Your task to perform on an android device: On the Skyscanner app, show me the tips about how to pick the cheapest day to travel.
Image 0: 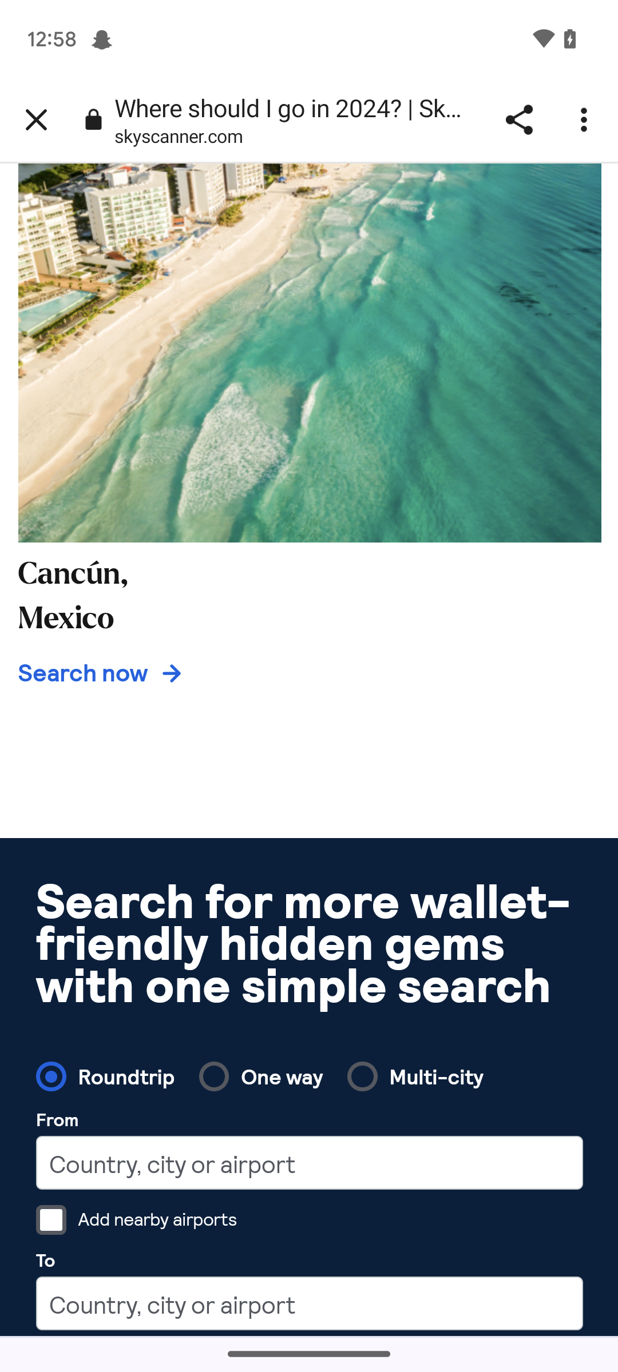
Scroll up until you find the - pick the cheapest day to travel.
Step 0: scroll down
Image 1: 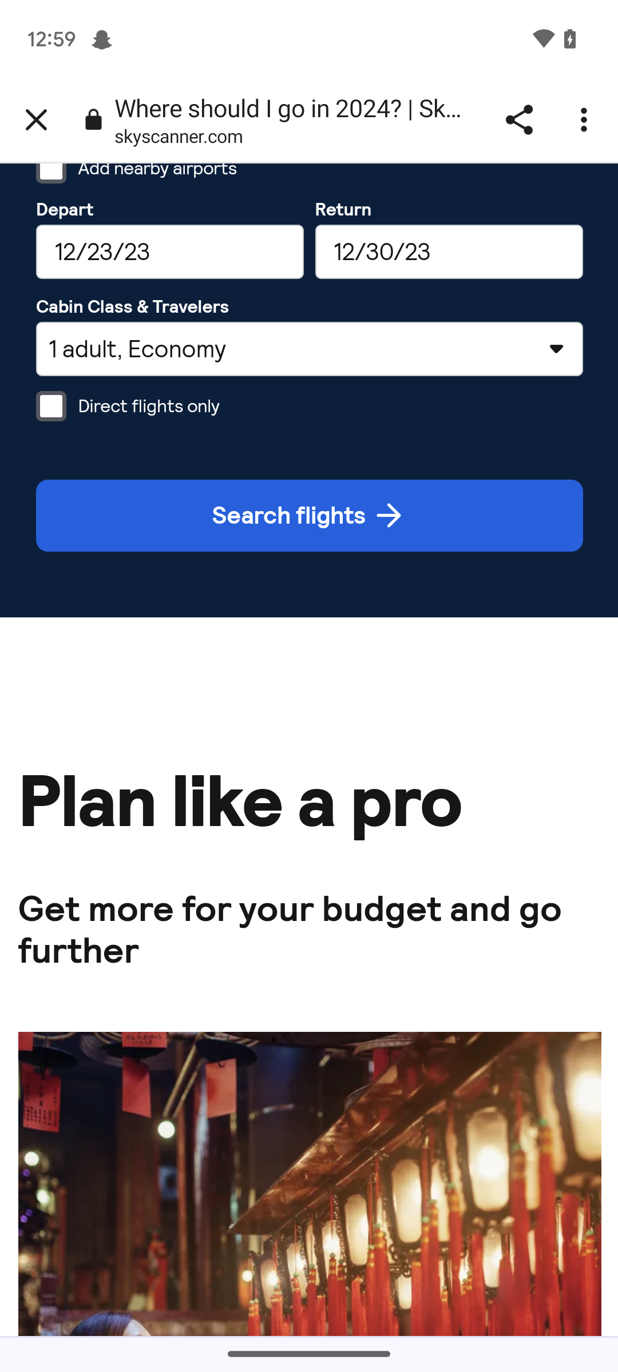
Scroll up until you find the - pick the cheapest day to travel.
Step 1: scroll down
Image 2: 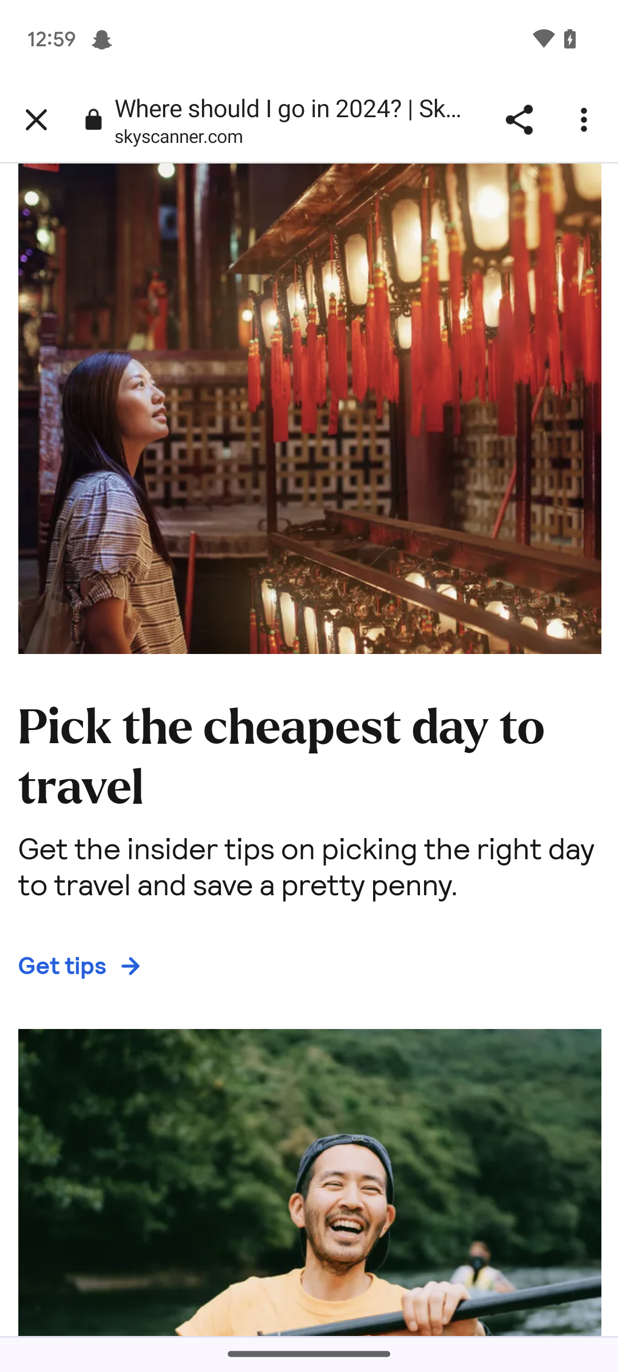
Click on the Get tips below the image description.
Step 2: click (62, 966)
Image 3: 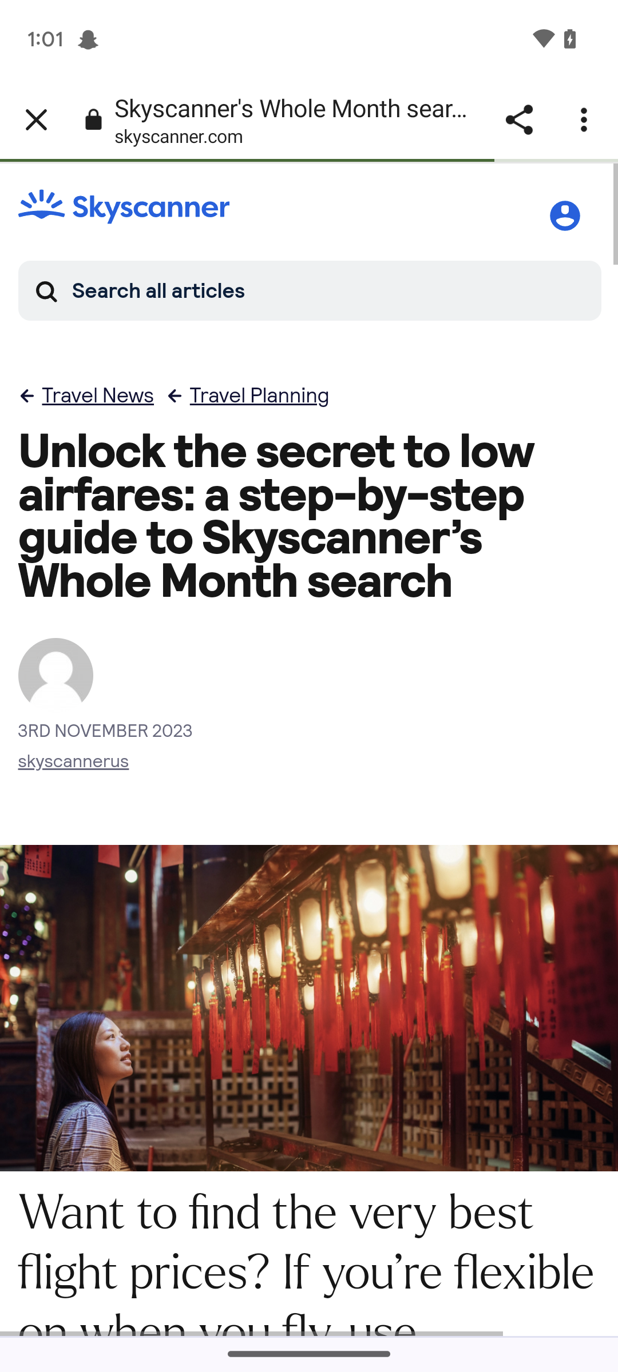
Scroll up to view.
Step 3: scroll down
Image 4: 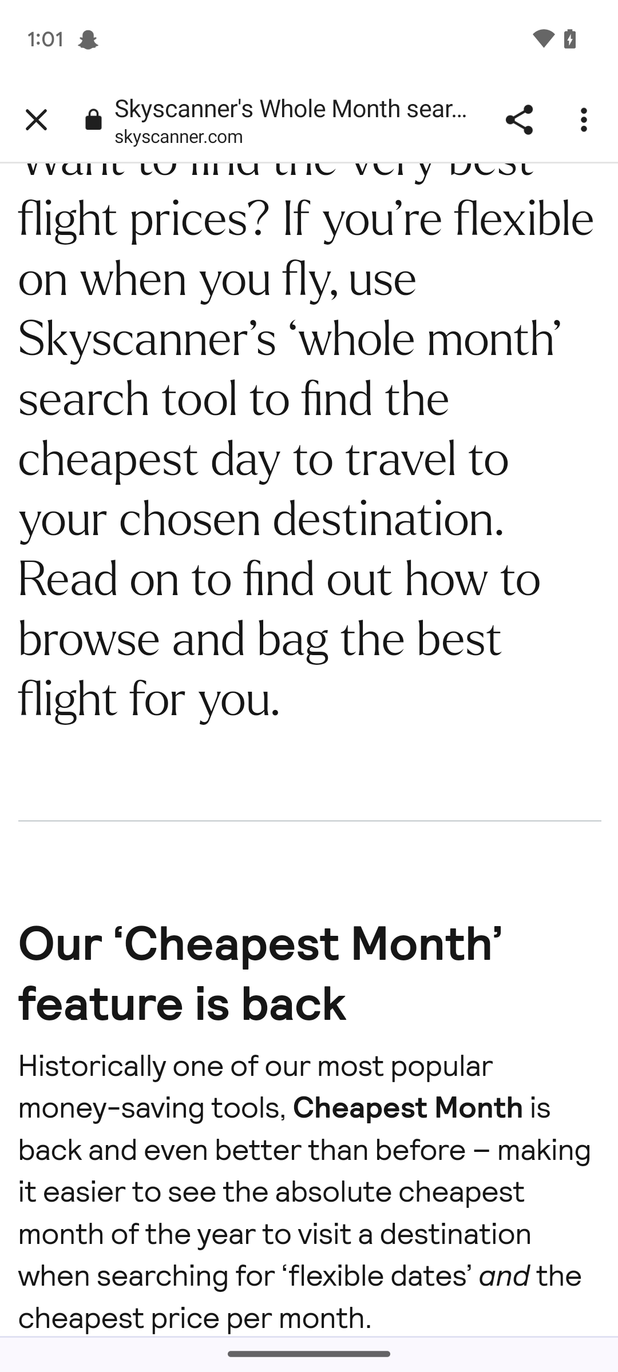
Scroll up to view.
Step 4: scroll down
Image 5: 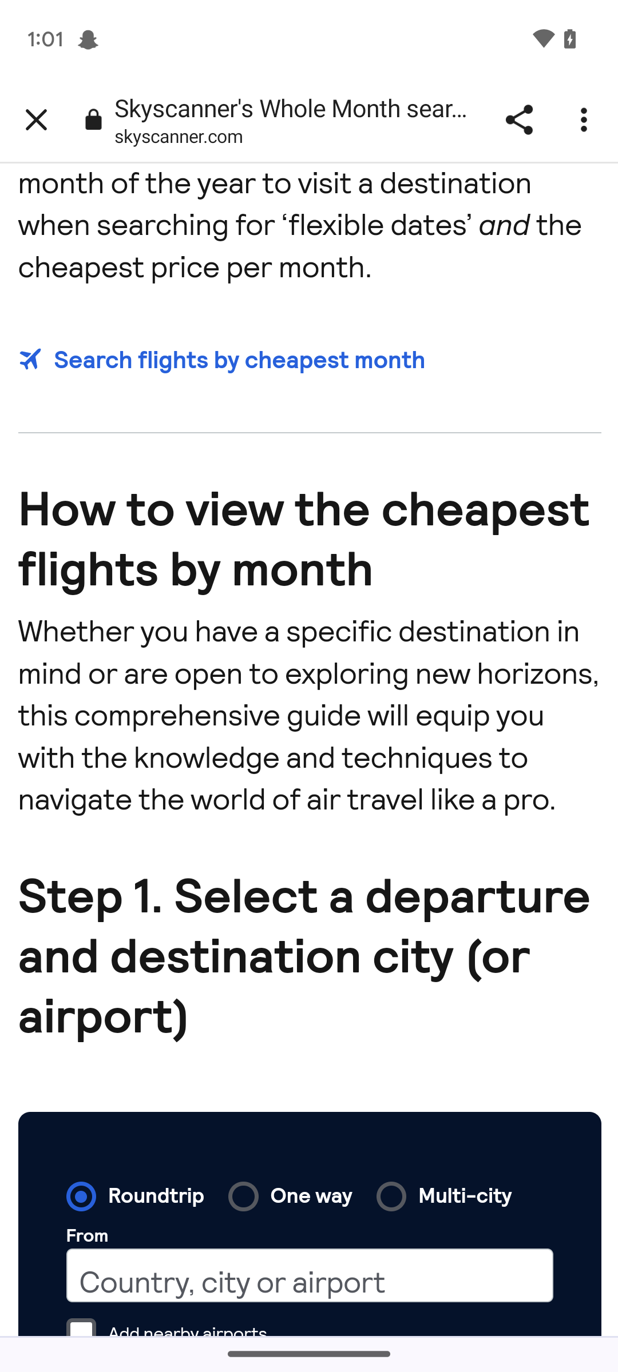
Scroll up to view.
Step 5: scroll down
Image 6: 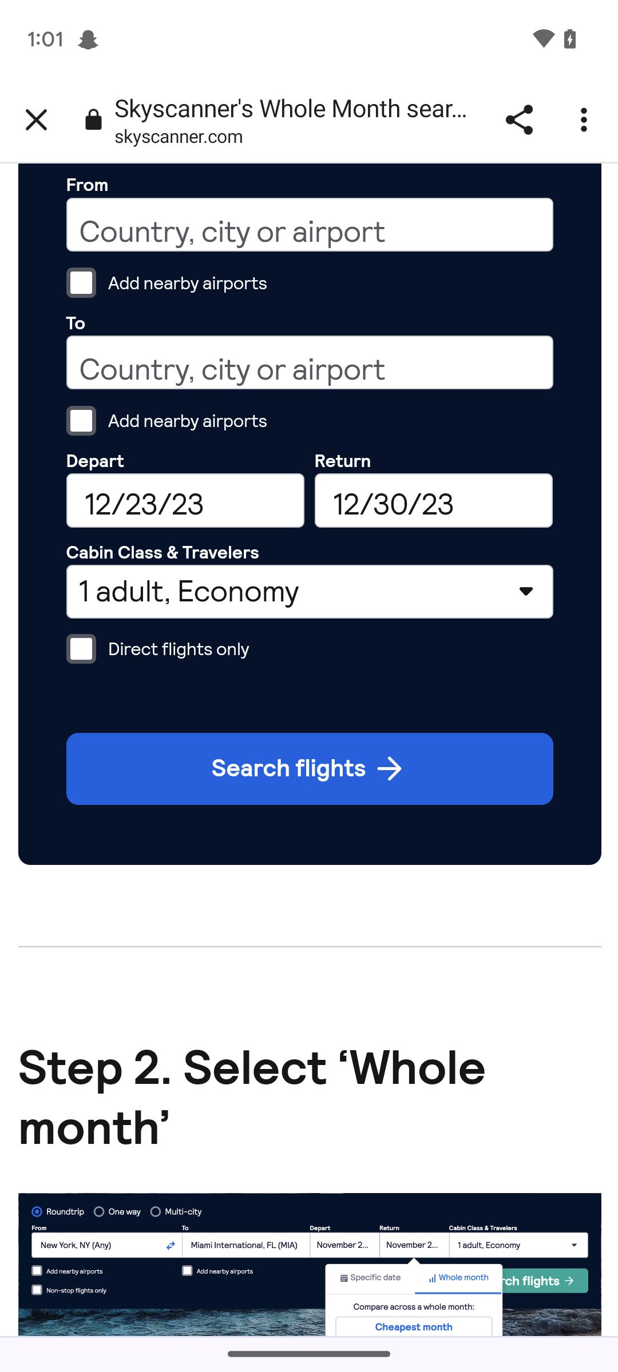
Scroll up to view.
Step 6: scroll down
Image 7: 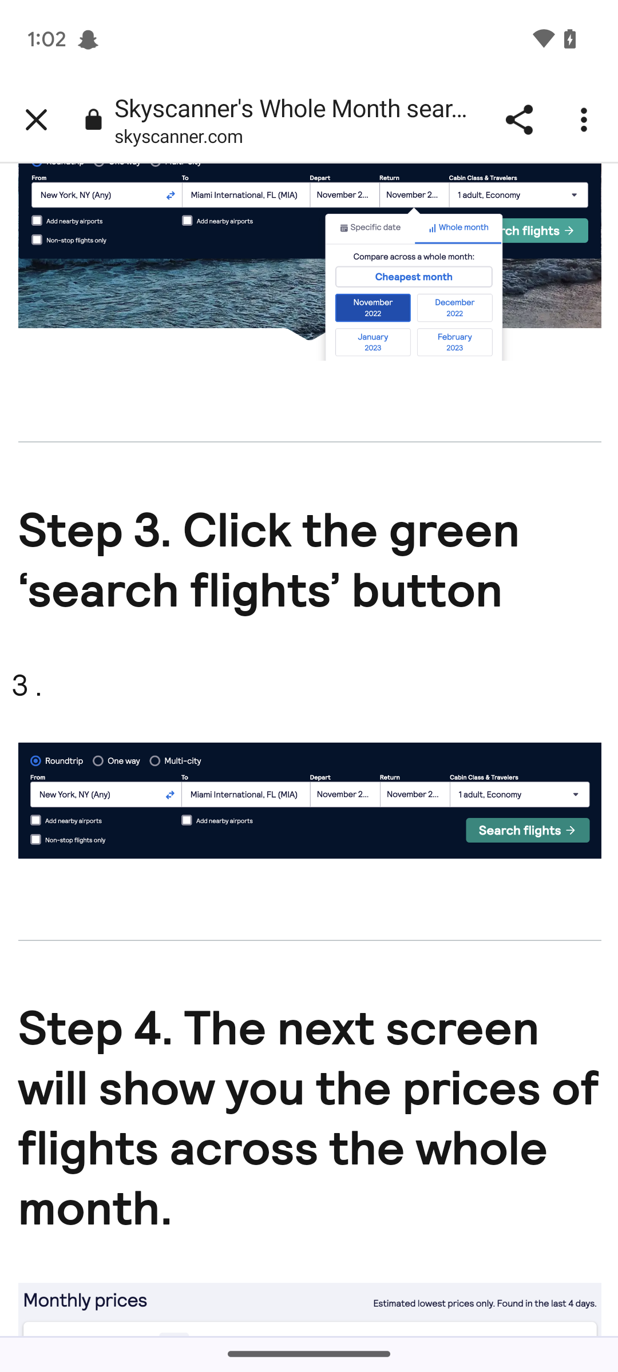
Scroll up to view.
Step 7: scroll down
Image 8: 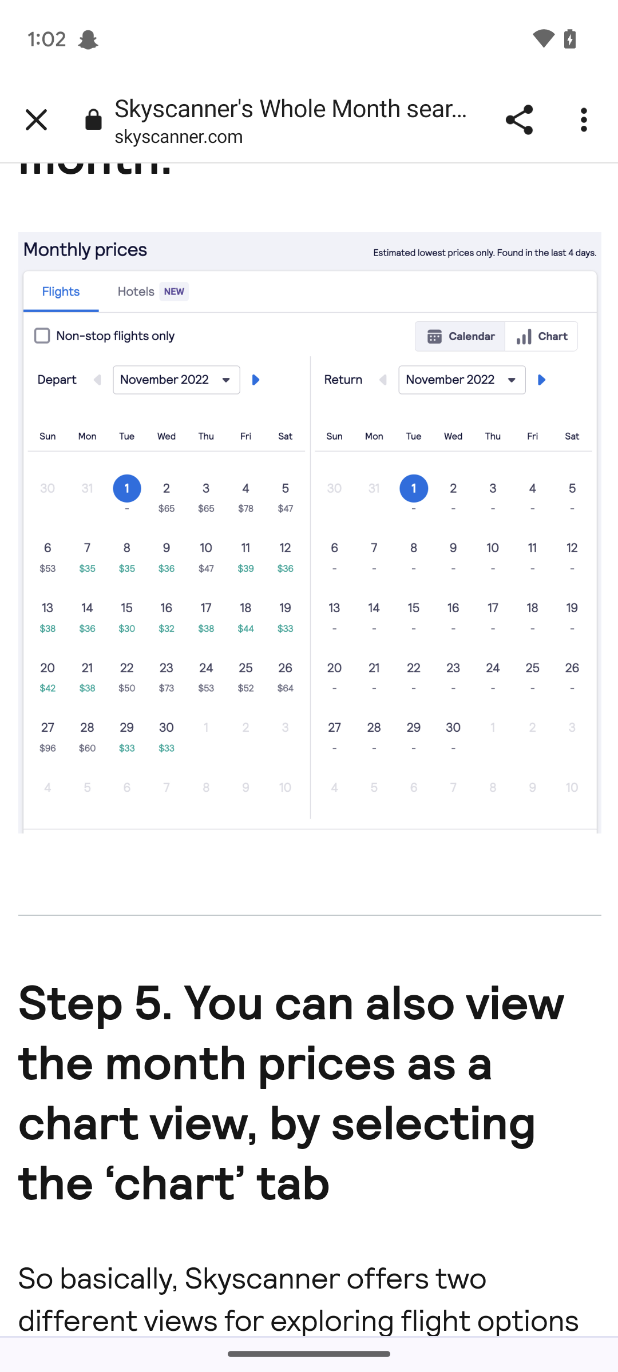
Scroll up to view.
Step 8: scroll down
Image 9: 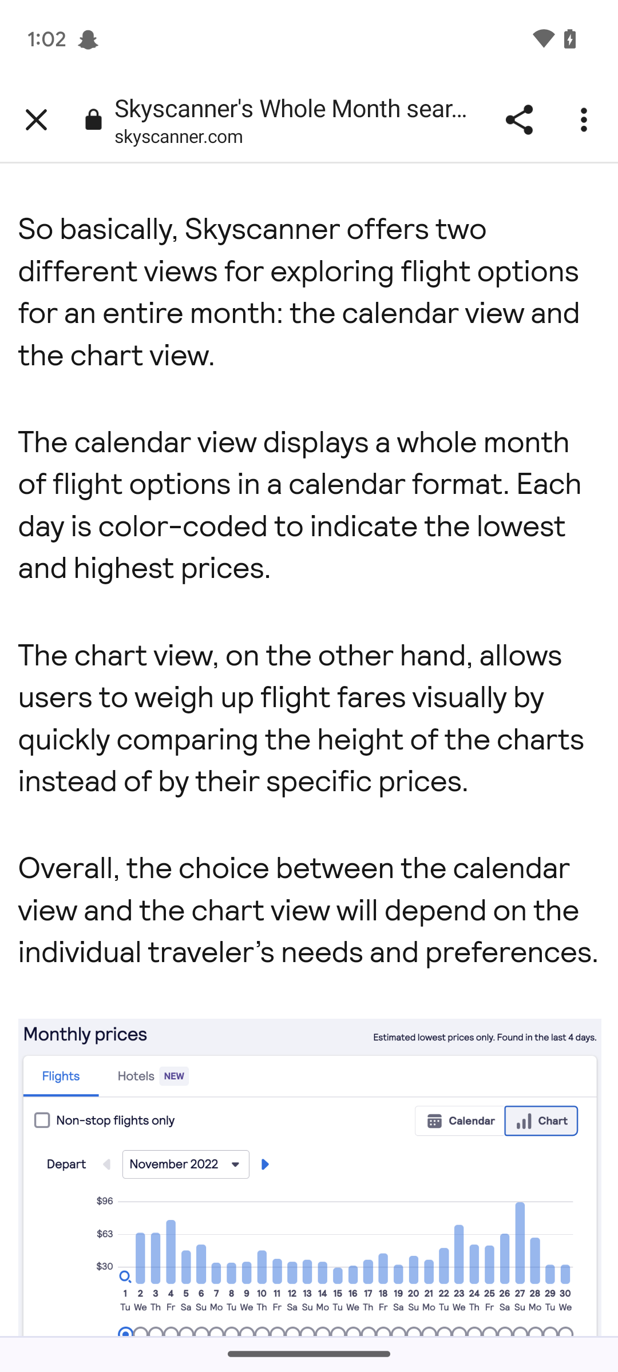
Scroll up to view.
Step 9: scroll down
Image 10: 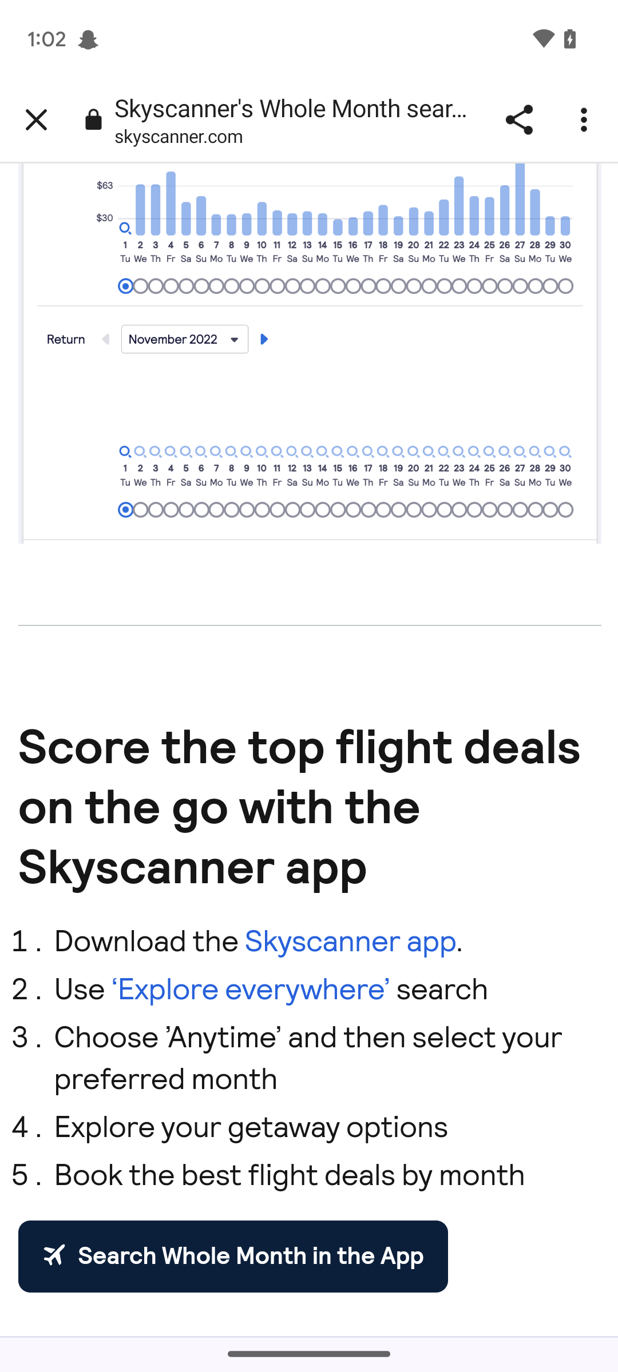
Scroll up to view.
Step 10: scroll down
Image 11: 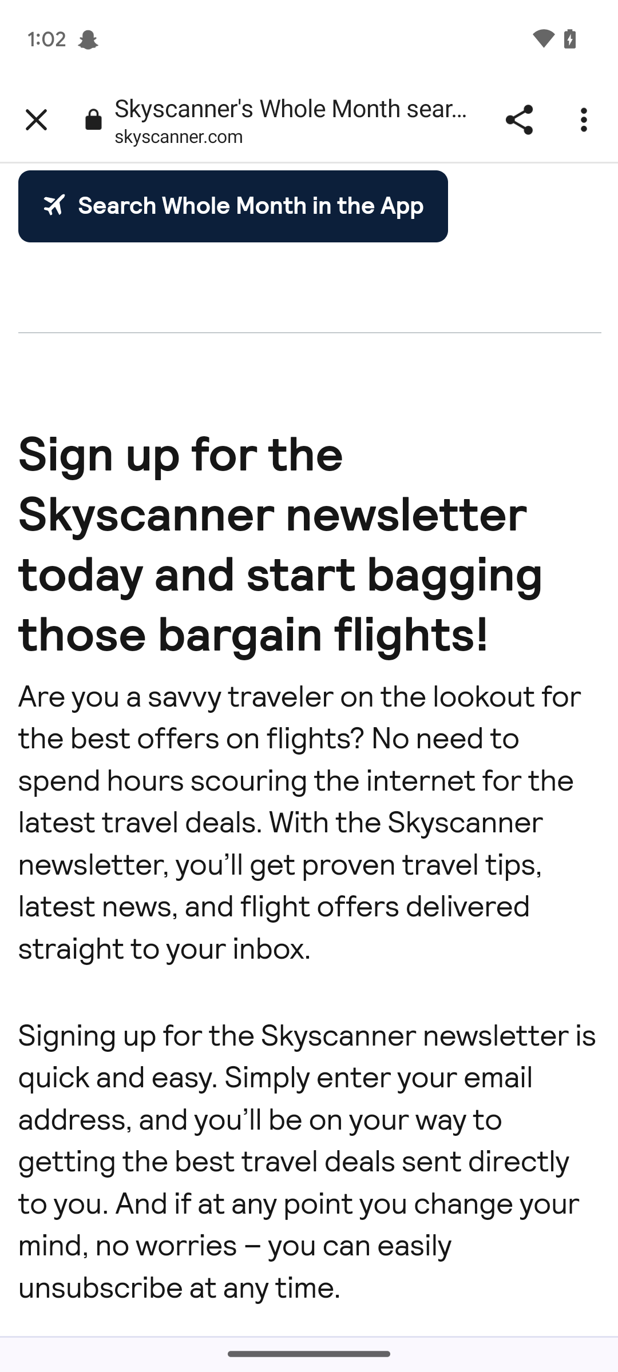
Scroll up to view.
Step 11: scroll down
Image 12: 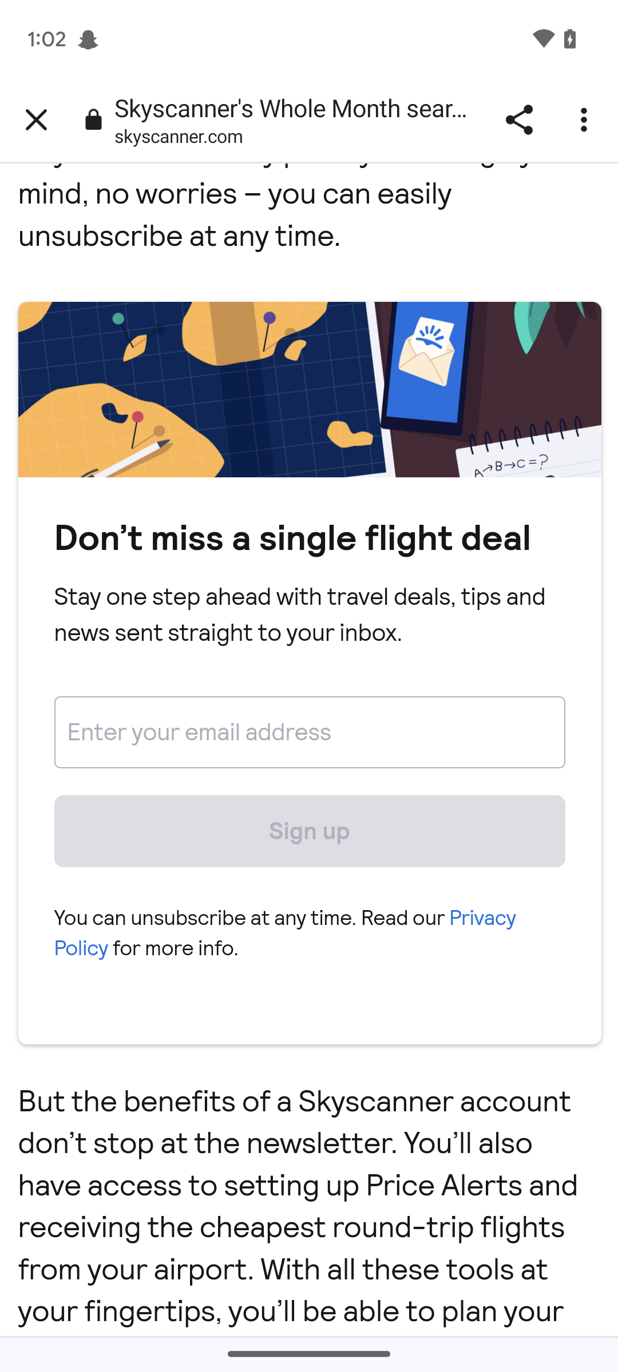
Scroll up to view.
Step 12: scroll down